Your task to perform on an android device: Create a Goal for a new home, set a target amount of 1,000 INR, and select the desired date for January 20, 2025, then save it.
Image 0: 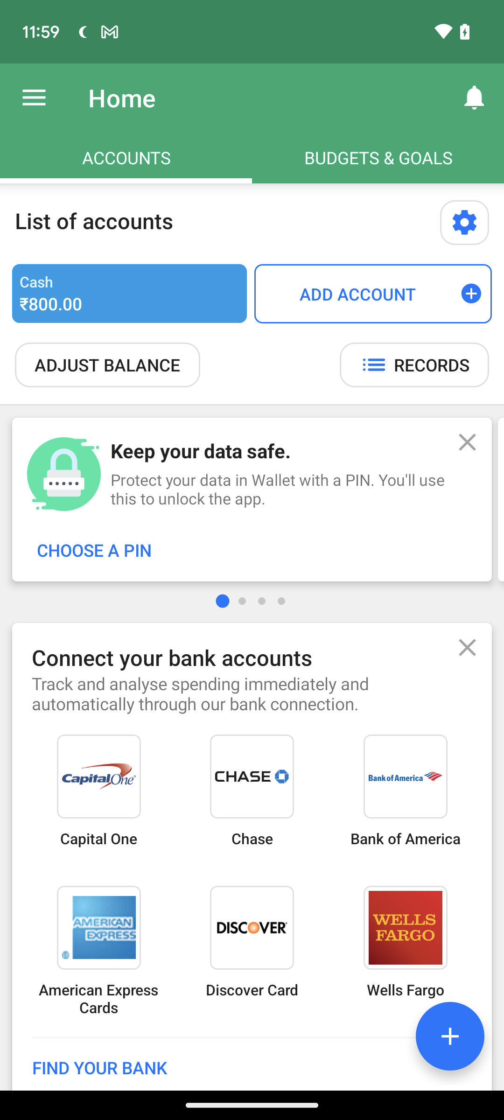
Click on BUDGETS & GOALS at the right side of the screen below Ring icon
Step 0: click (378, 157)
Image 1: 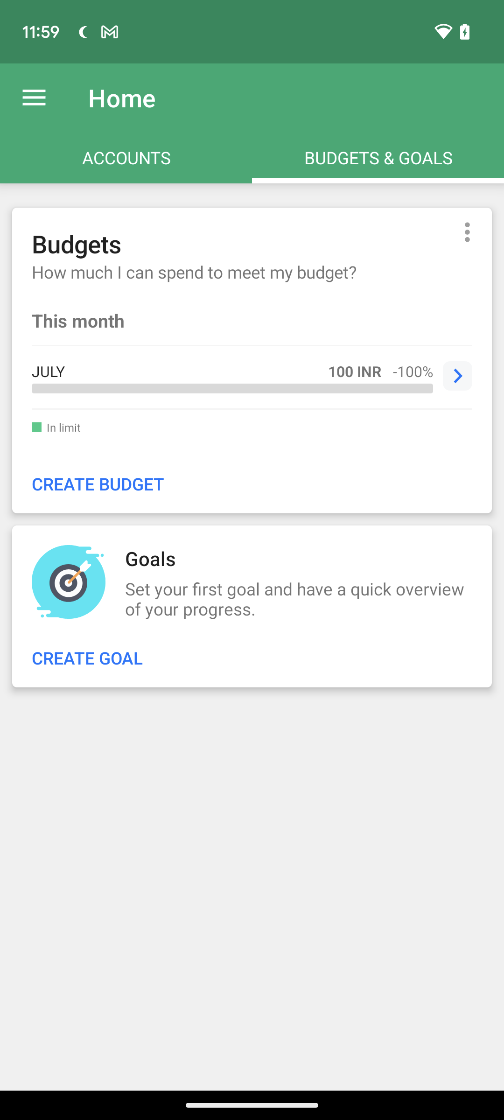
Click on CREATE GOAL
Step 1: click (92, 658)
Image 2: 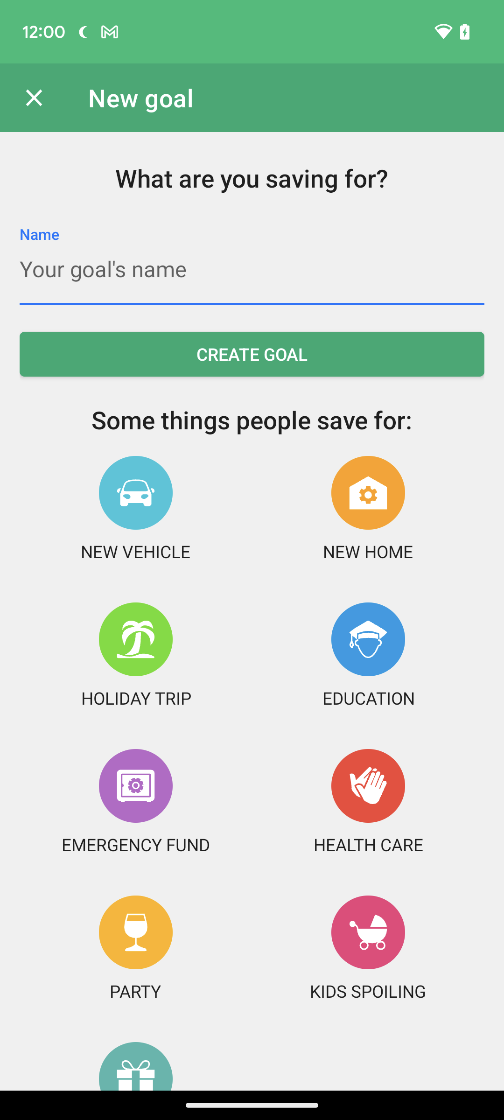
Click on Your goal's name below the Name option at the left side of the screen
Step 2: click (252, 273)
Image 4: 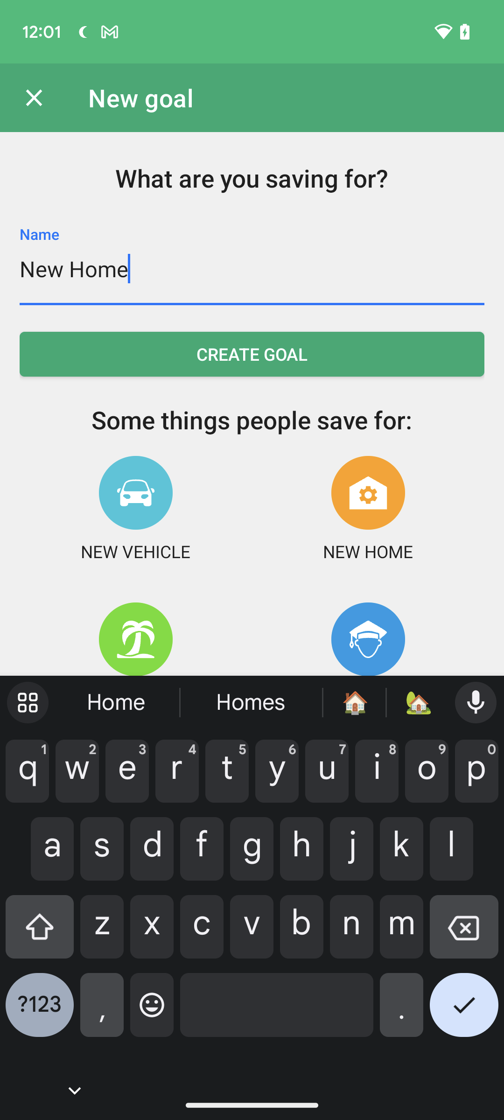
Click on Tick mark icon at the right bottom corner of the screen
Step 4: click (464, 1012)
Image 5: 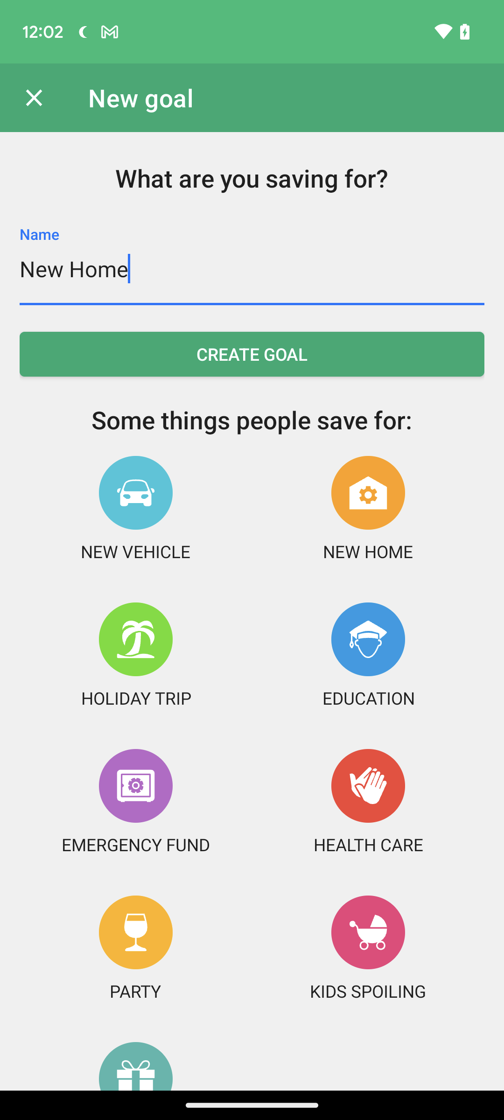
Click on CREATE GOAL
Step 5: click (252, 354)
Image 6: 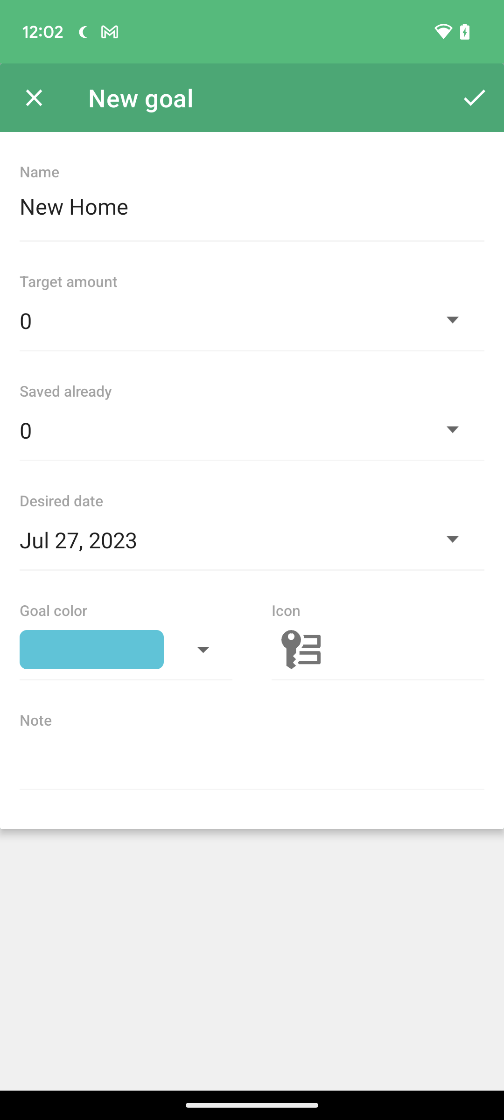
Click on 0 below the Target amount at the left side of the screen
Step 6: click (242, 320)
Image 8: 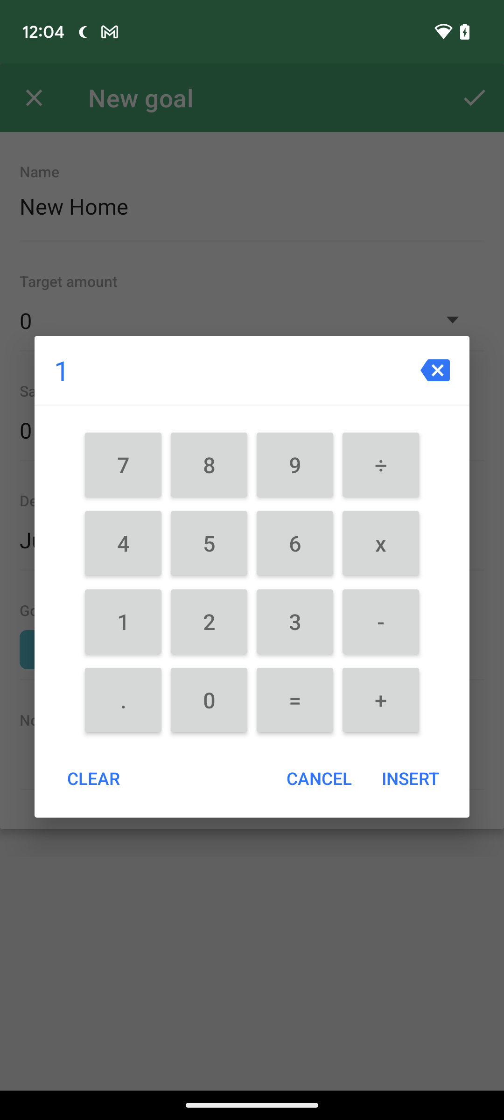
Click on 0 below 2
Step 8: click (209, 700)
Image 9: 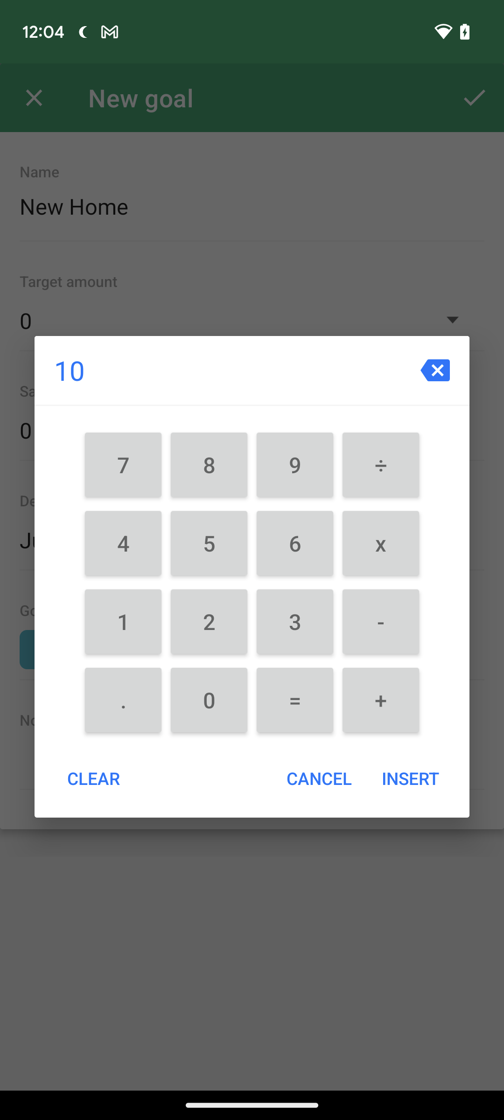
Click on 0 below 2
Step 9: click (209, 700)
Image 10: 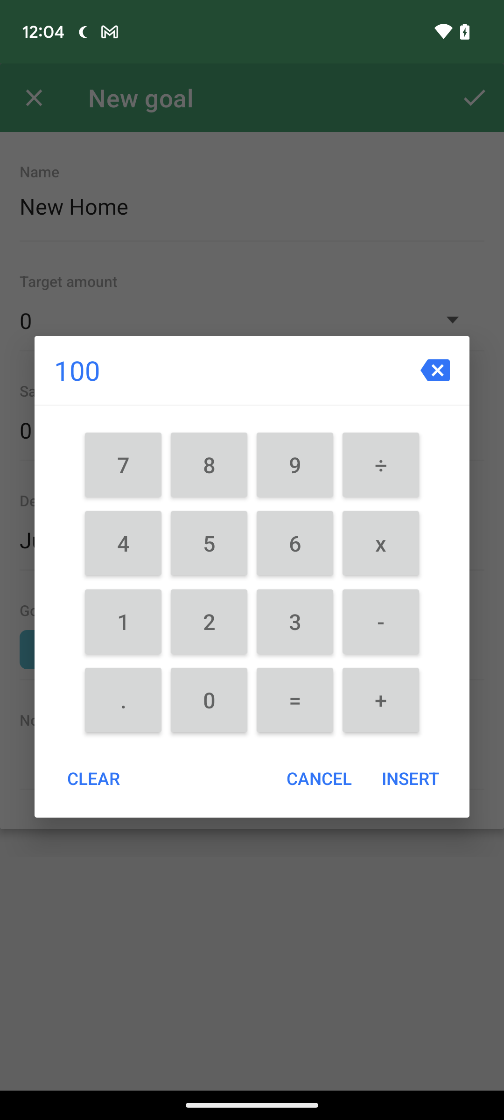
Click on 0 below 2
Step 10: click (209, 700)
Image 11: 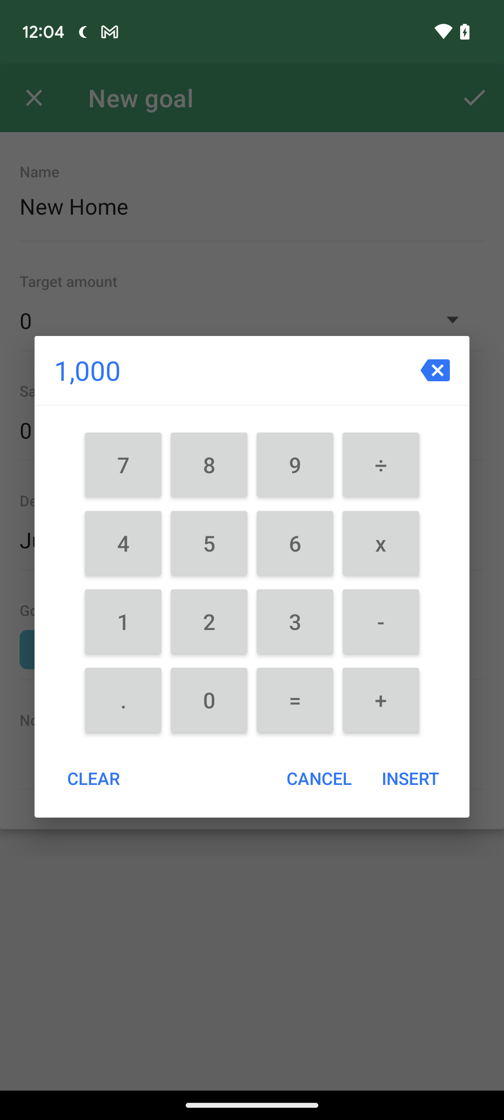
Click on INSERT option at the right side of the screen below add icon
Step 11: click (410, 778)
Image 12: 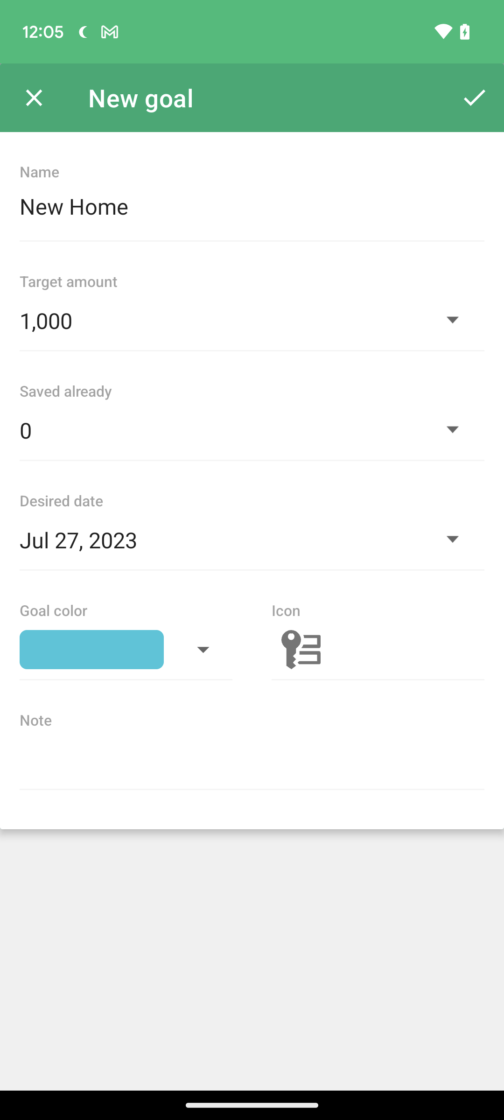
Click on Jul 27, 2023 below the Desired Date
Step 12: click (242, 540)
Image 14: 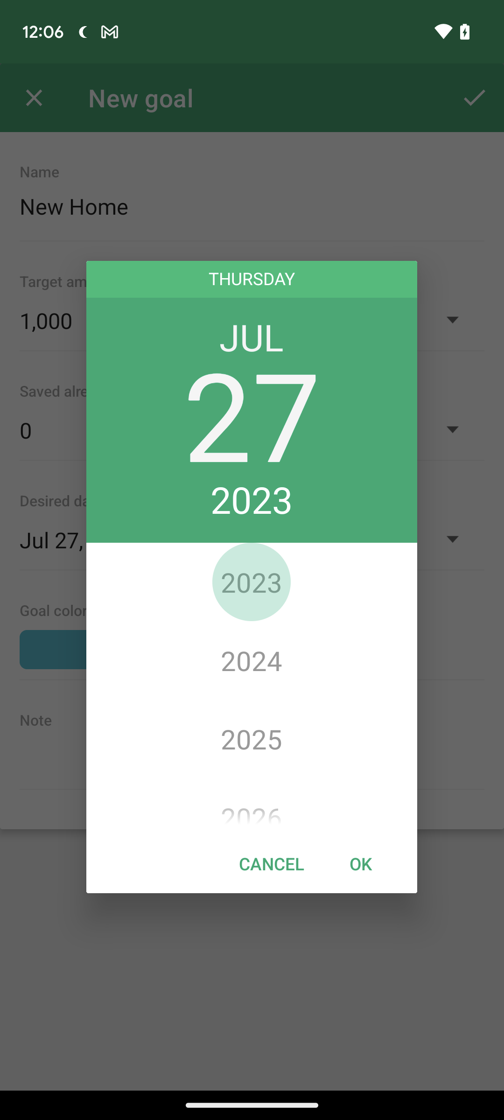
Click on 2025 below 2024
Step 14: click (252, 738)
Image 15: 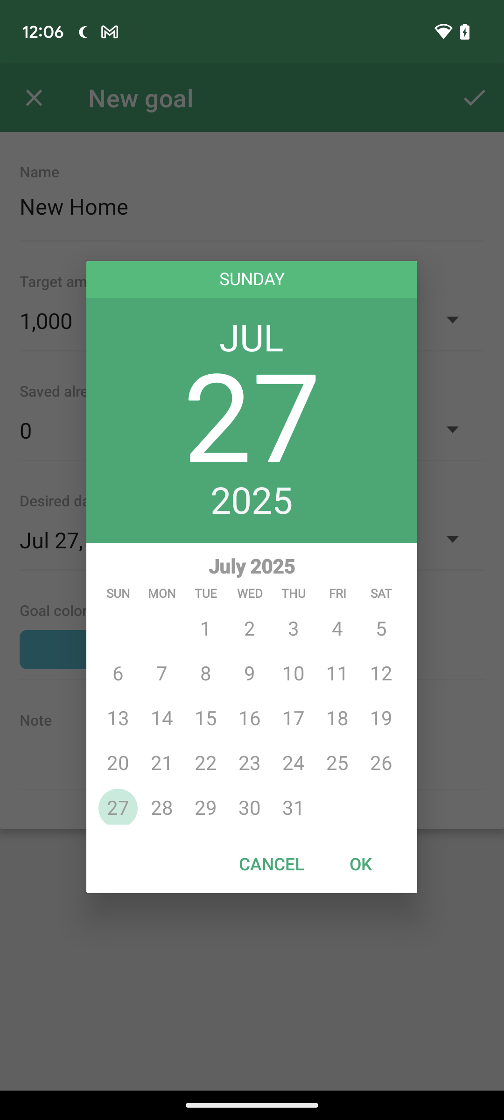
Scroll Down
Step 15: scroll up
Image 16: 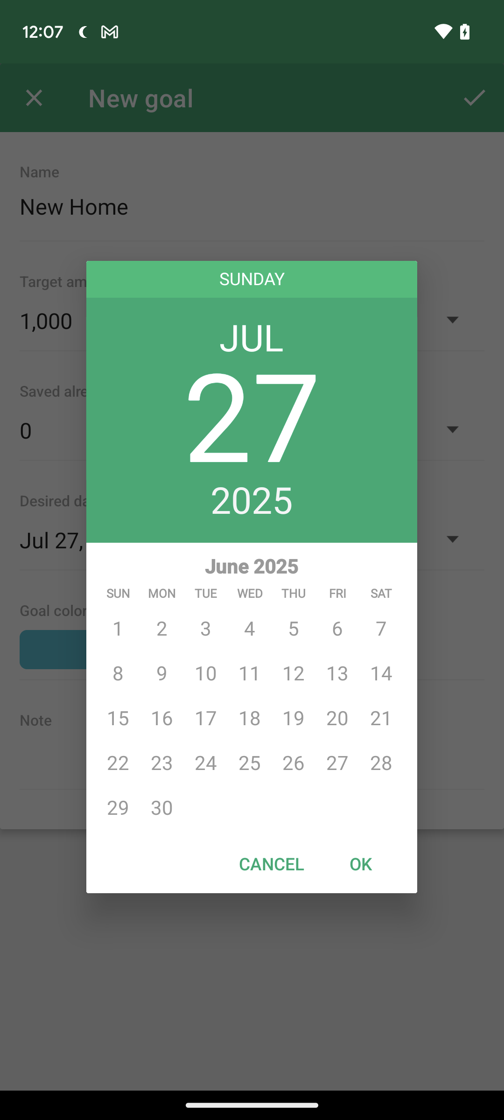
Scroll Down
Step 16: scroll up
Image 17: 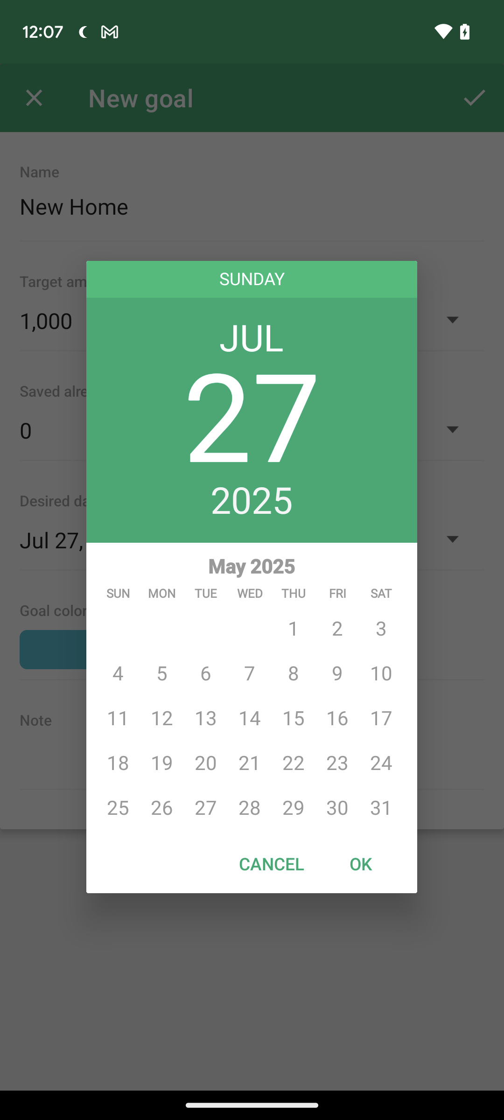
Scroll Down
Step 17: scroll up
Image 18: 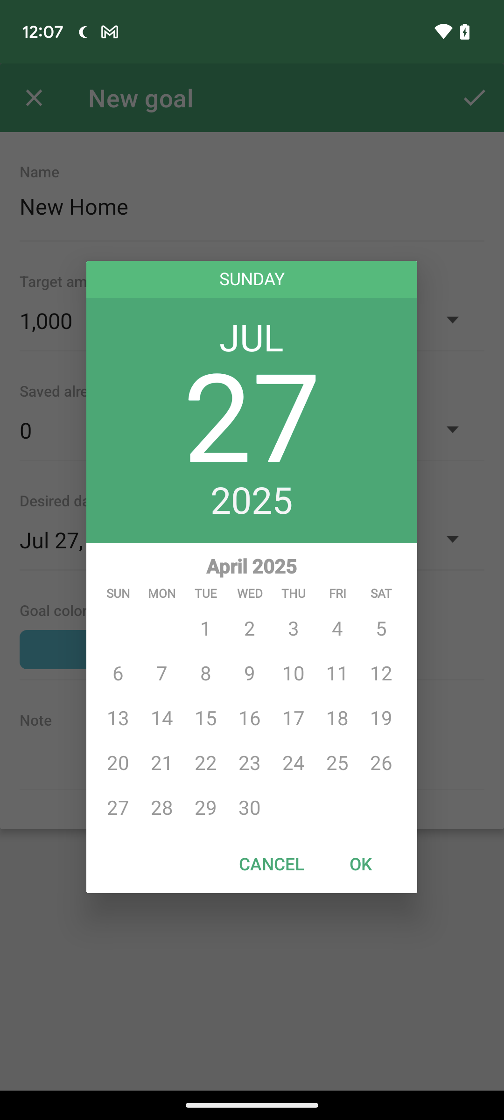
Scroll Down
Step 18: scroll up
Image 19: 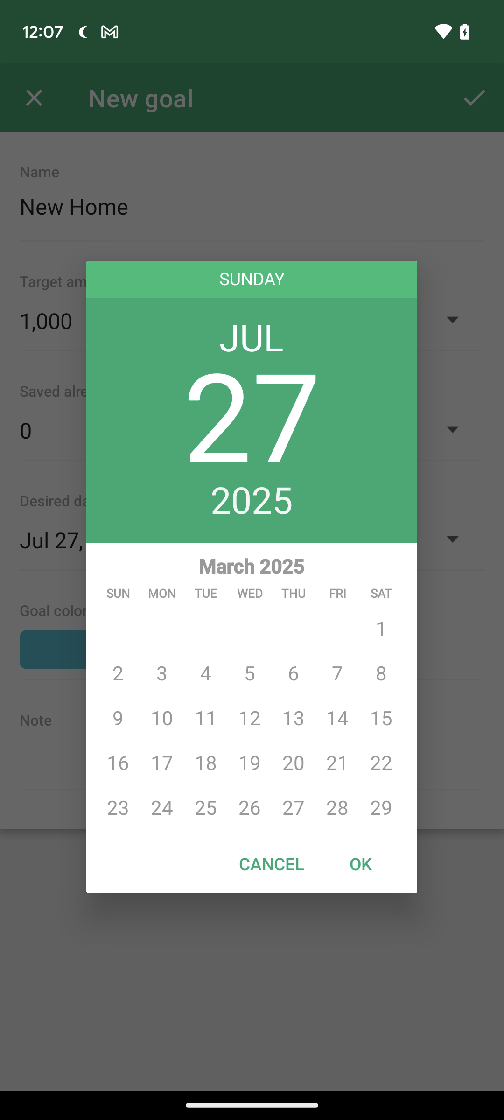
Scroll Down
Step 19: scroll up
Image 20: 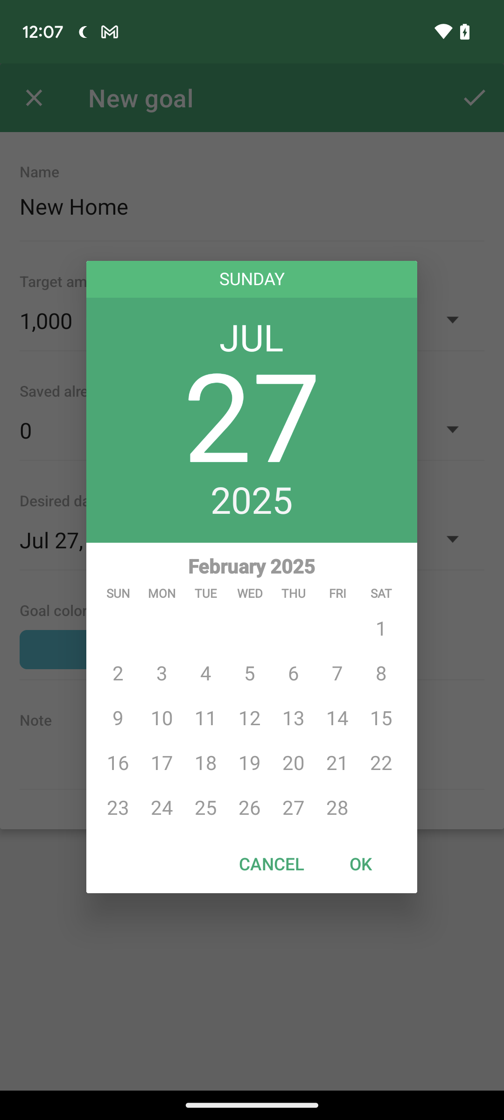
Scroll Down
Step 20: scroll up
Image 21: 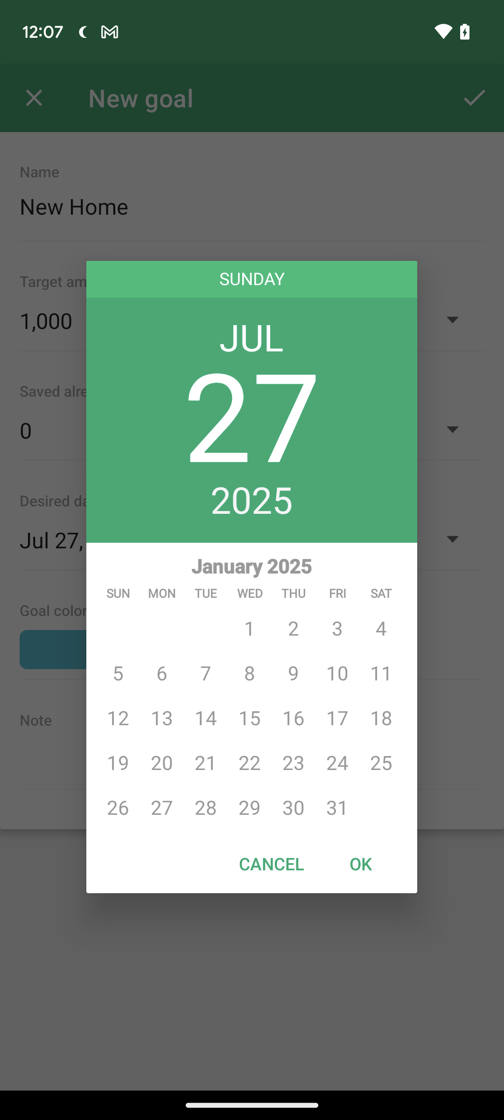
Click on 20 below 13 
Step 21: click (162, 761)
Image 23: 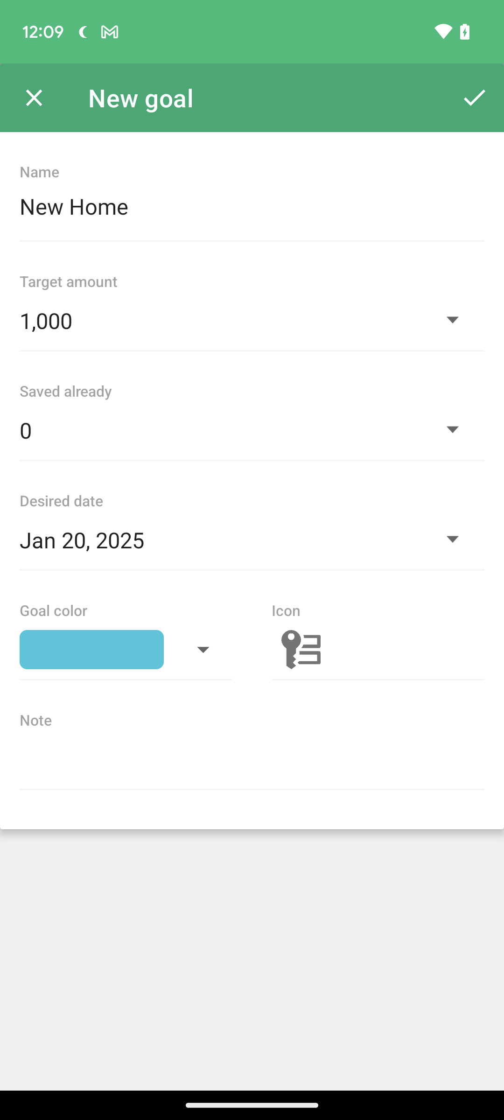
Click on Tick mark icon at the Top right corner of the screen
Step 23: click (474, 98)